Your task to perform on an android device: Open Kobo Books app,  See more information about the book of  "Her Fake Irish Husband by Michele Brouder"
Image 0: 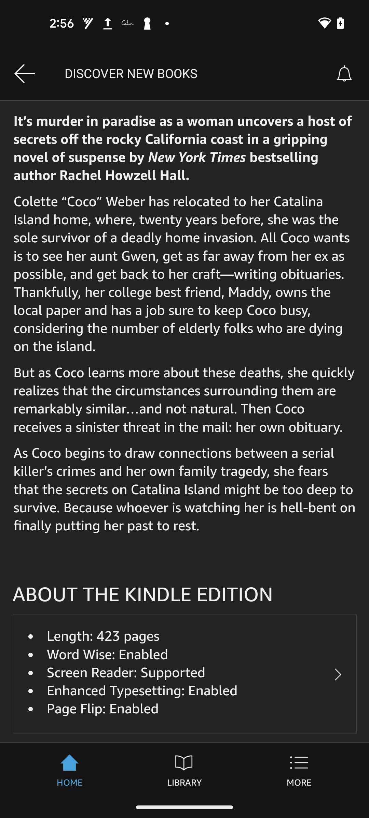
Open Kobo Books app
Step 0: open app "Kobo Books"
Image 1: 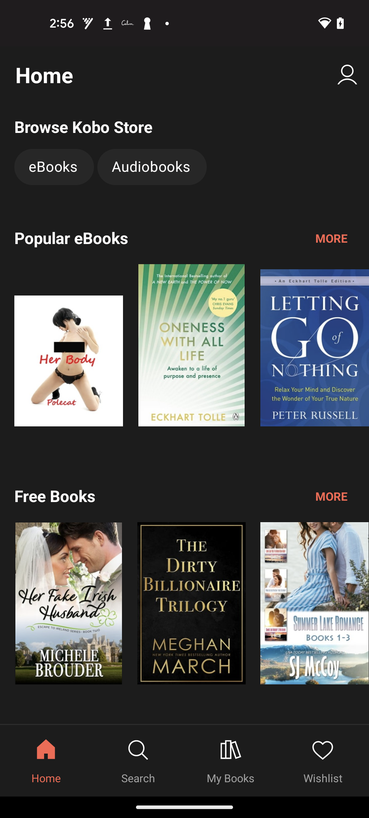
Click on the book of "Her Fake Irish Husband by Michele Brouder"
Step 1: click (69, 603)
Image 2: 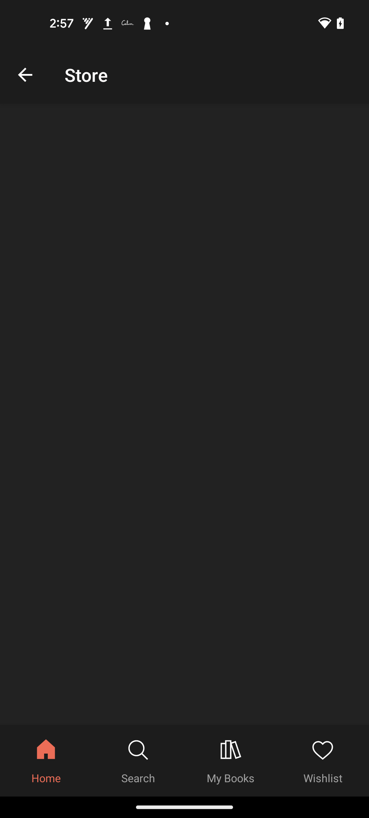
Click on the book of "Her Fake Irish Husband by Michele Brouder"
Step 2: wait
Image 3: 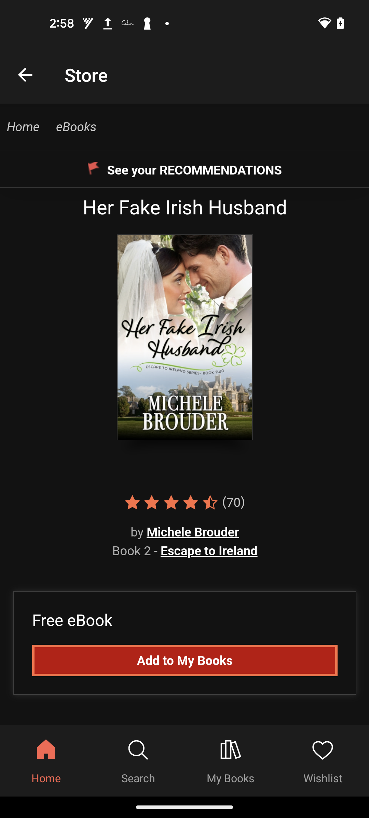
Scroll down to view more about "Her Fake Irish Husband by Michele Brouder" book
Step 3: scroll down
Image 4: 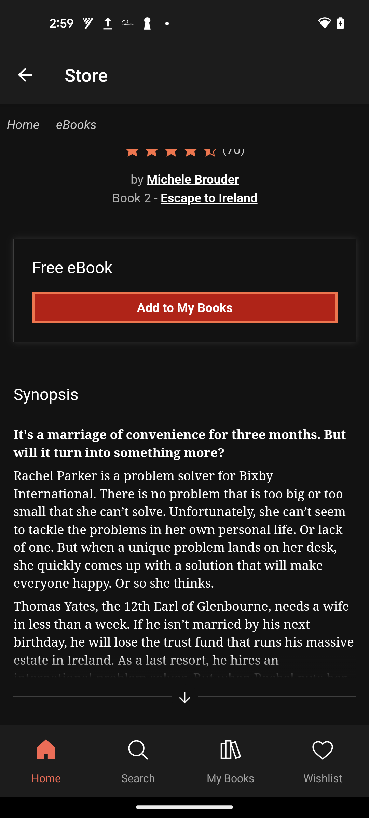
Scroll down to view more about "Her Fake Irish Husband by Michele Brouder" book
Step 4: scroll down